Your task to perform on an android device: FURNESHO Wooden 7-Seater Sofa looks good. Compare the price of the FURNESHO Wooden 7-Seater Sofa with similar products in the Amazon app.
Image 0: 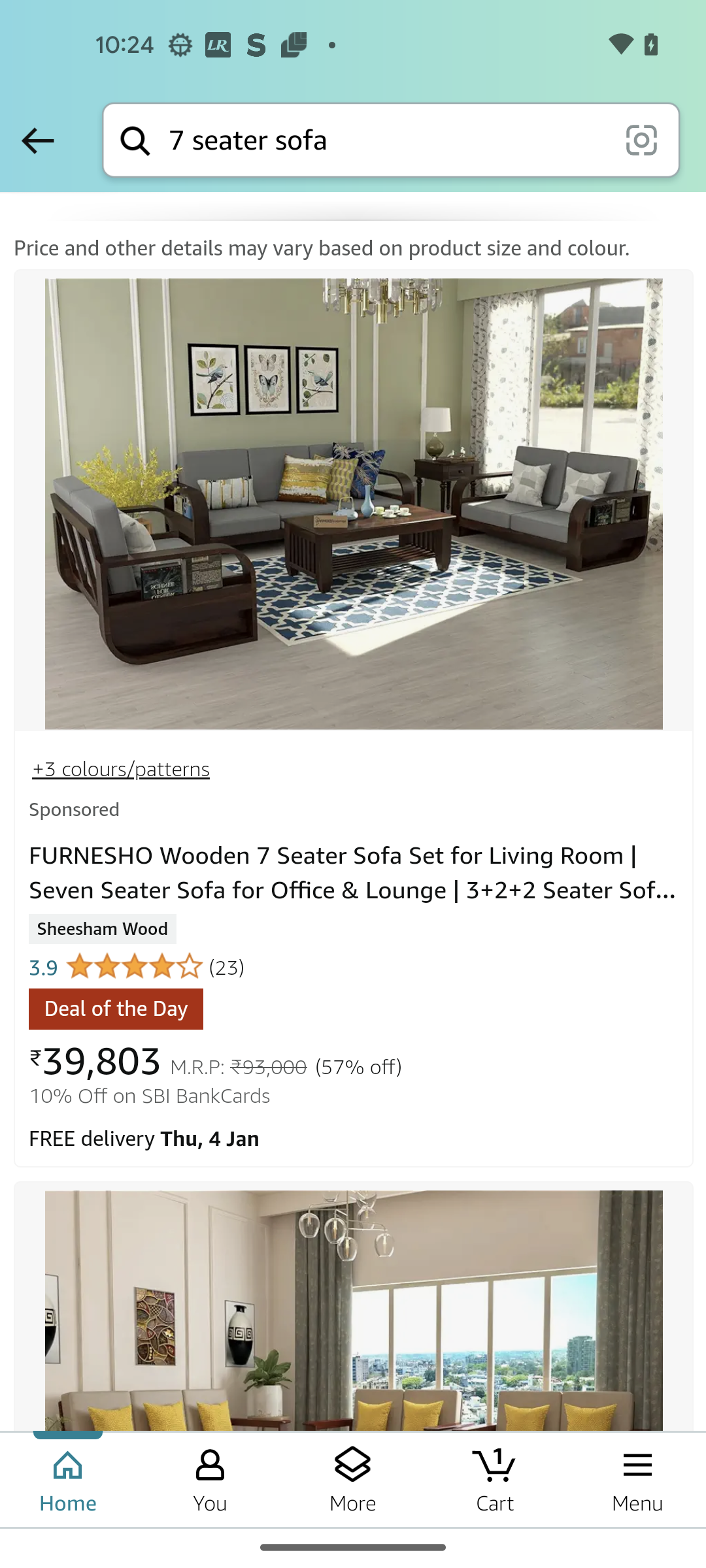
Open the first search result
Step 0: click (353, 874)
Image 1: 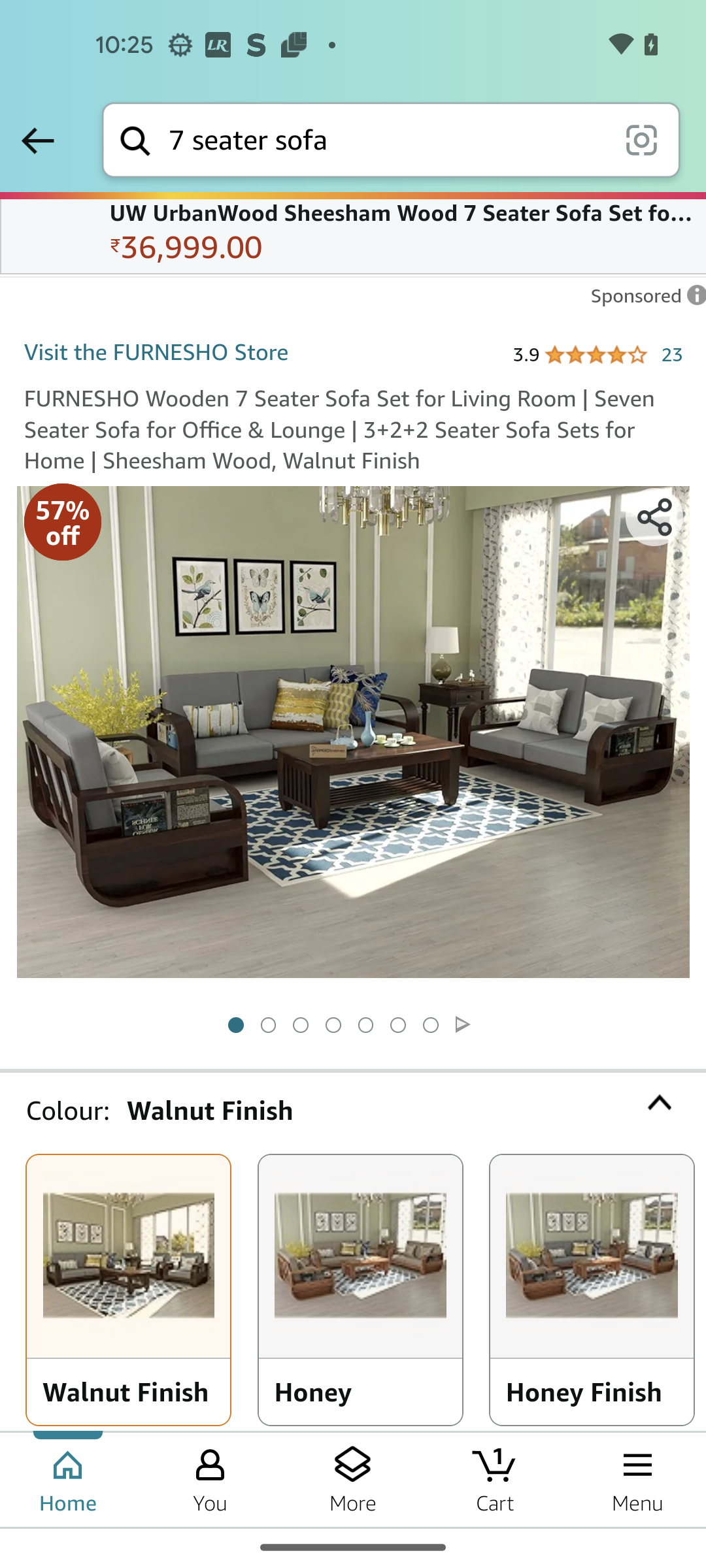
Swipe up to view the compare option
Step 1: scroll left
Image 2: 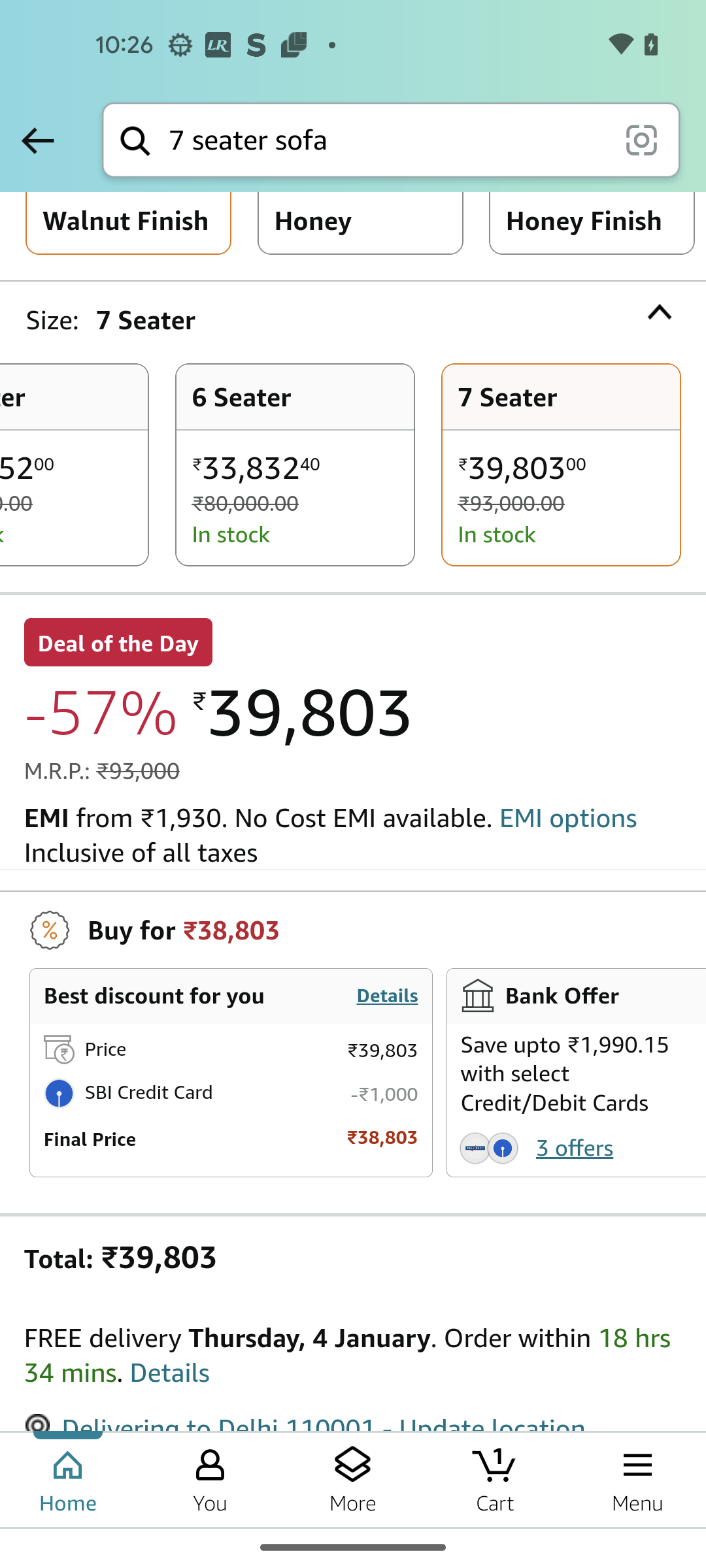
Swipe up to view the compare option
Step 2: scroll left
Image 3: 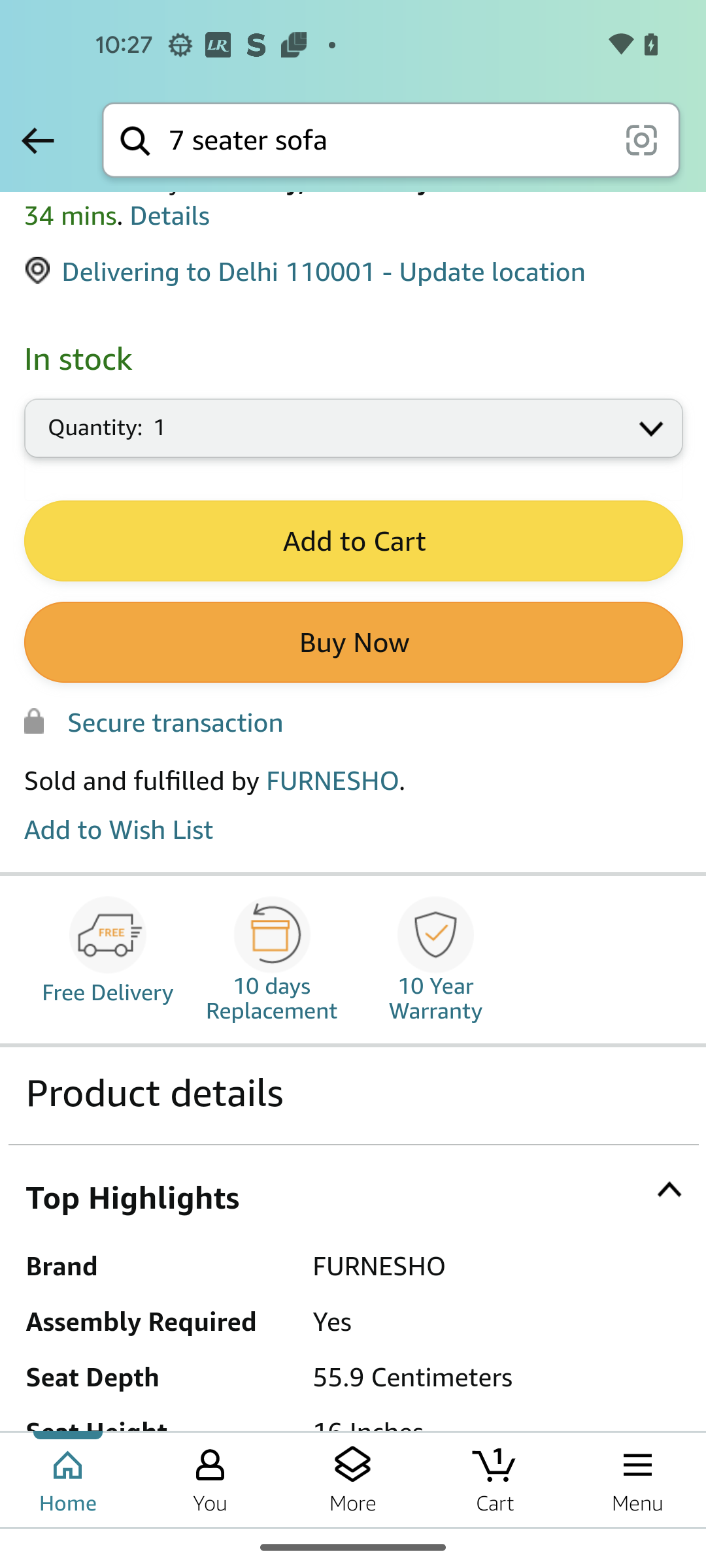
Swipe up to view the compare option
Step 3: scroll left
Image 4: 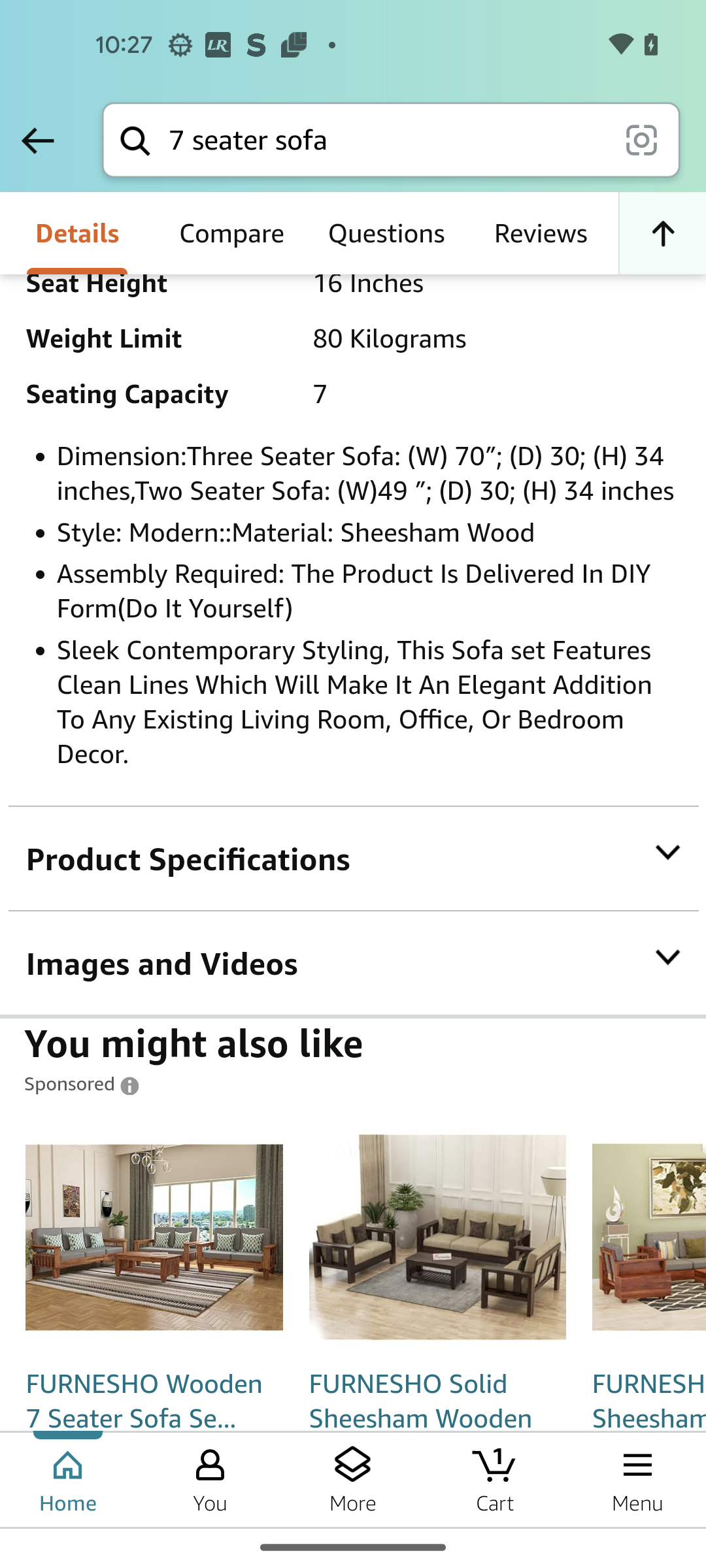
Click on the Compare section
Step 4: click (152, 229)
Image 5: 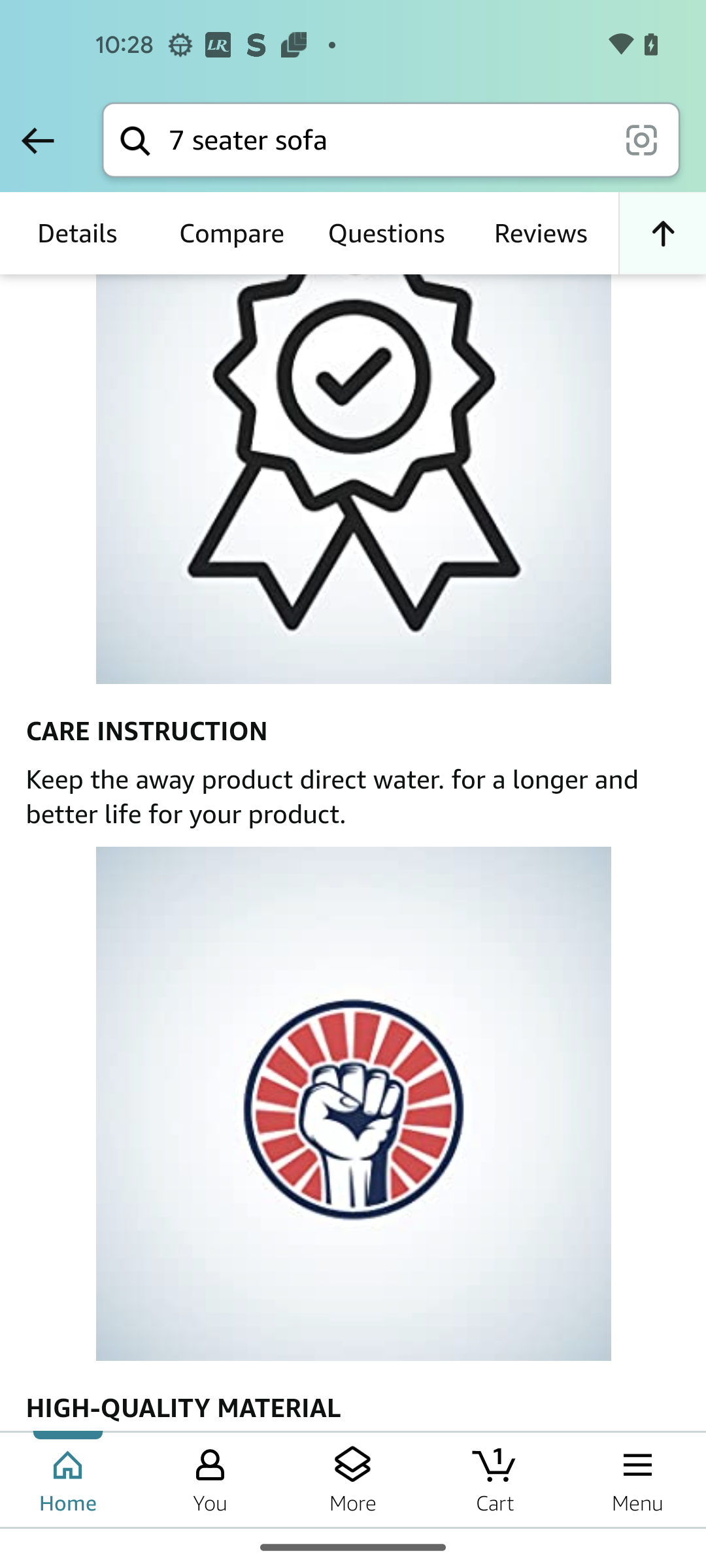
Click on the Compare section
Step 5: wait